Your task to perform on an android device: View all the reminders from Tuesday to Saturday in the reminder app.
Image 0: 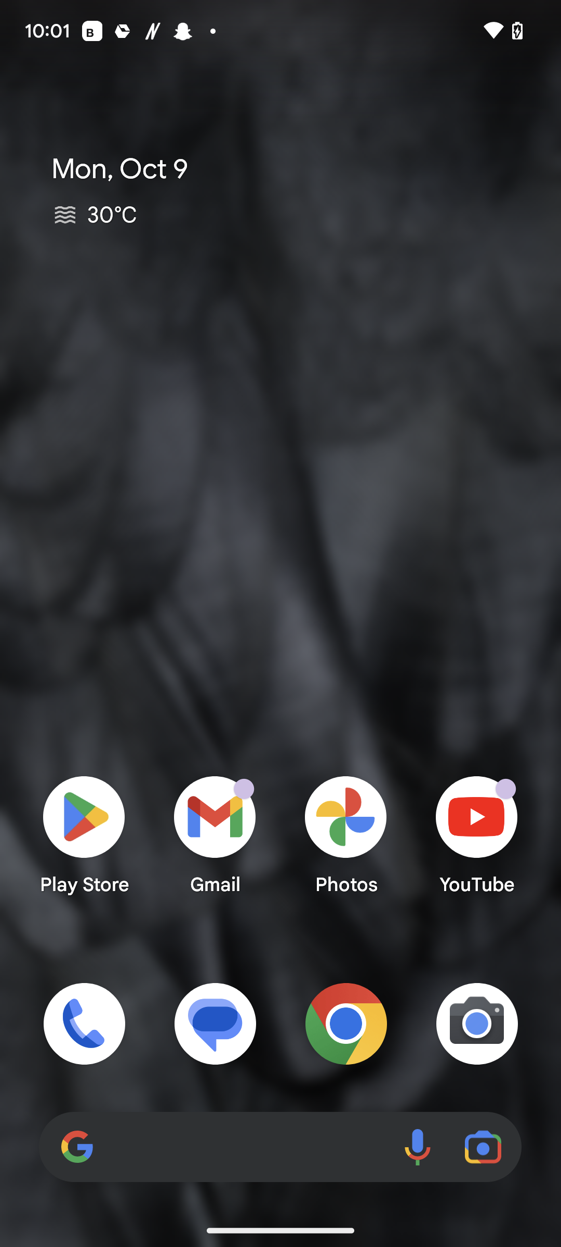
Open the Reminder app.
Step 0: open app "Reminder"